Your task to perform on an android device: In the Flora app, I want to get the care tips of Aluminum Plant.
Image 1: 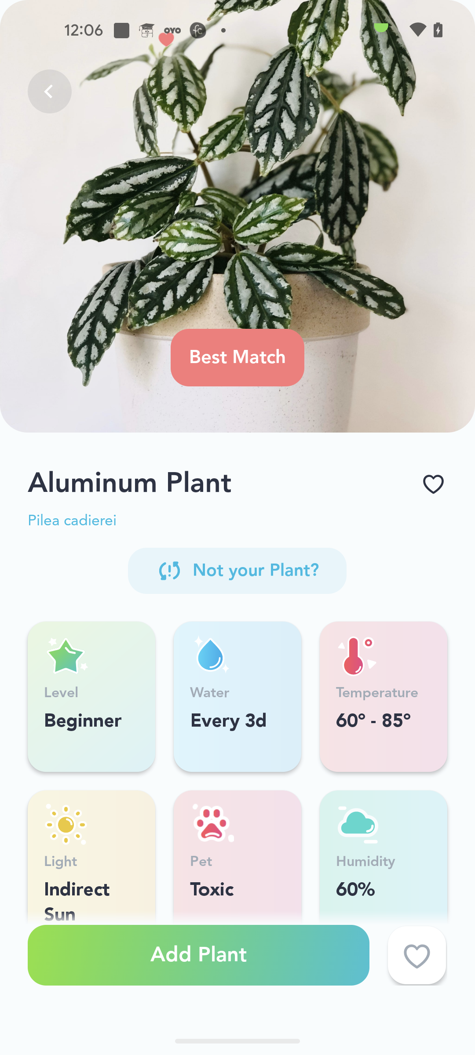
Swipe up to view complete care tips
Step 1: scroll down
Image 2: 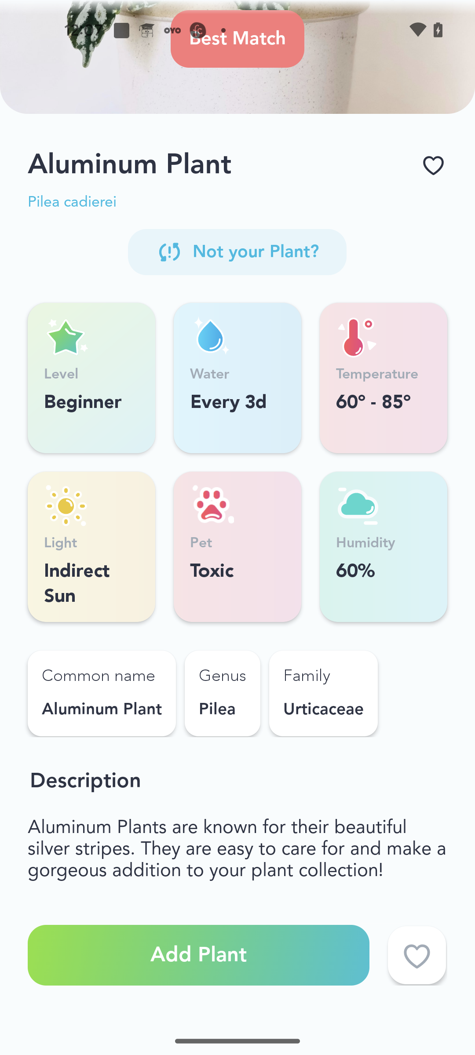
Swipe up to view complete care tips
Step 2: scroll down